Your task to perform on an android device: Go to the FlixBus App, tap on a search bar, and search for Buses available from "New york, NY" to "Los Angeles, CA", on August 16, 2023.
Image 0: 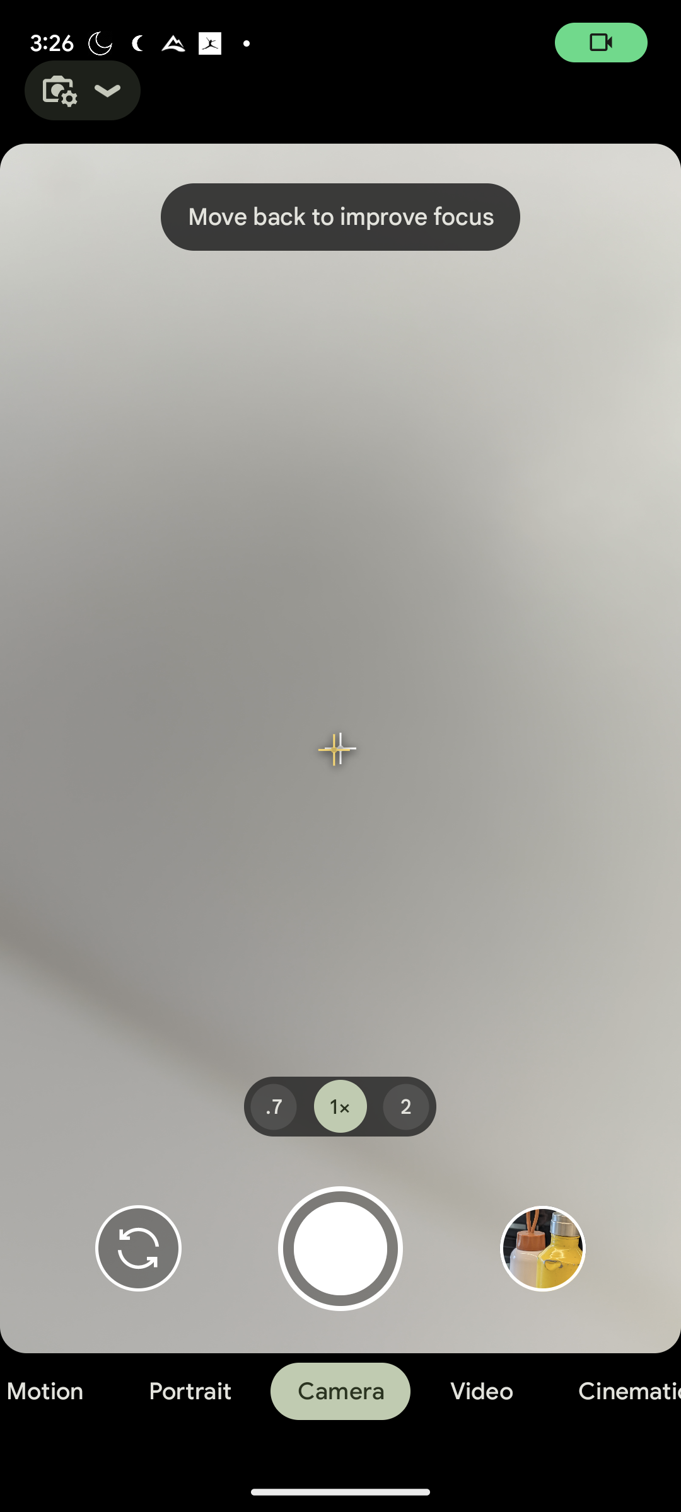
Open FlixBus app
Step 0: open app "FlixBus"
Image 1: 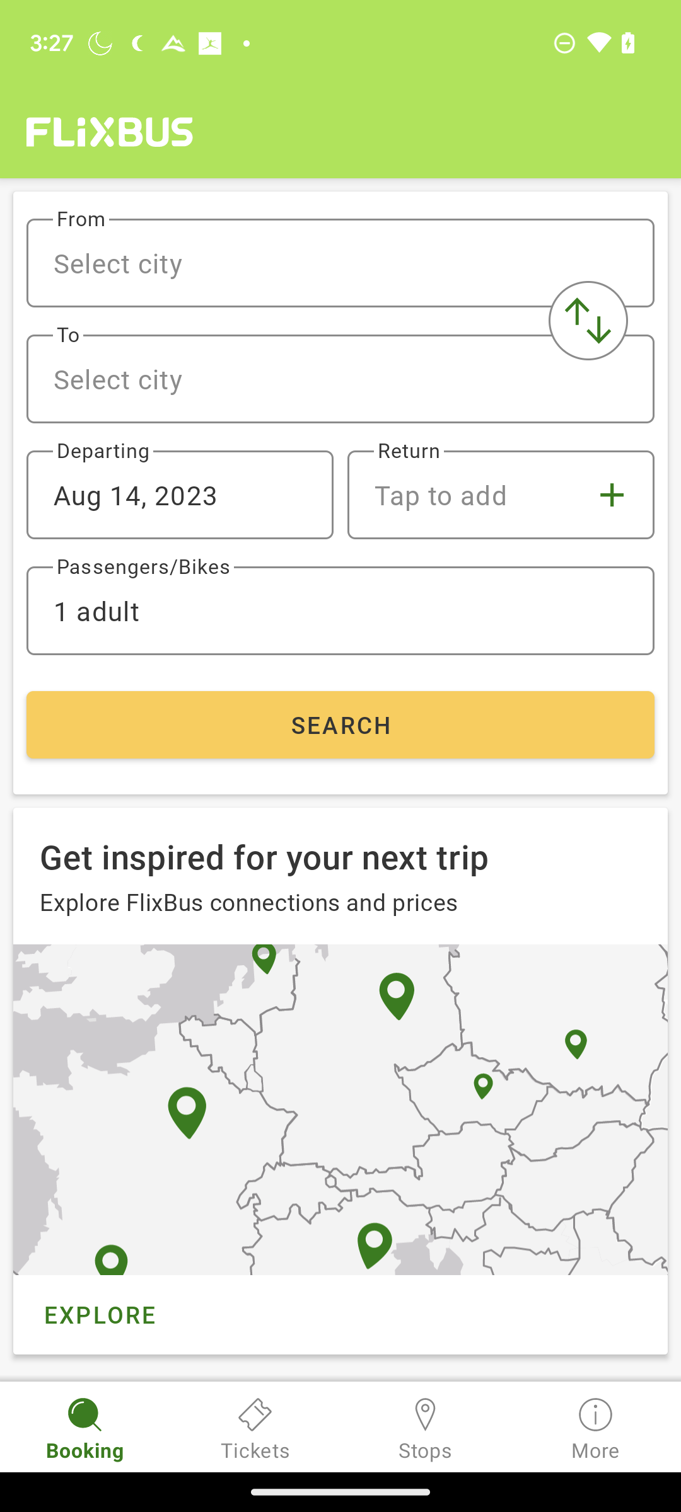
Click on Select city below the From option
Step 1: click (340, 263)
Image 2: 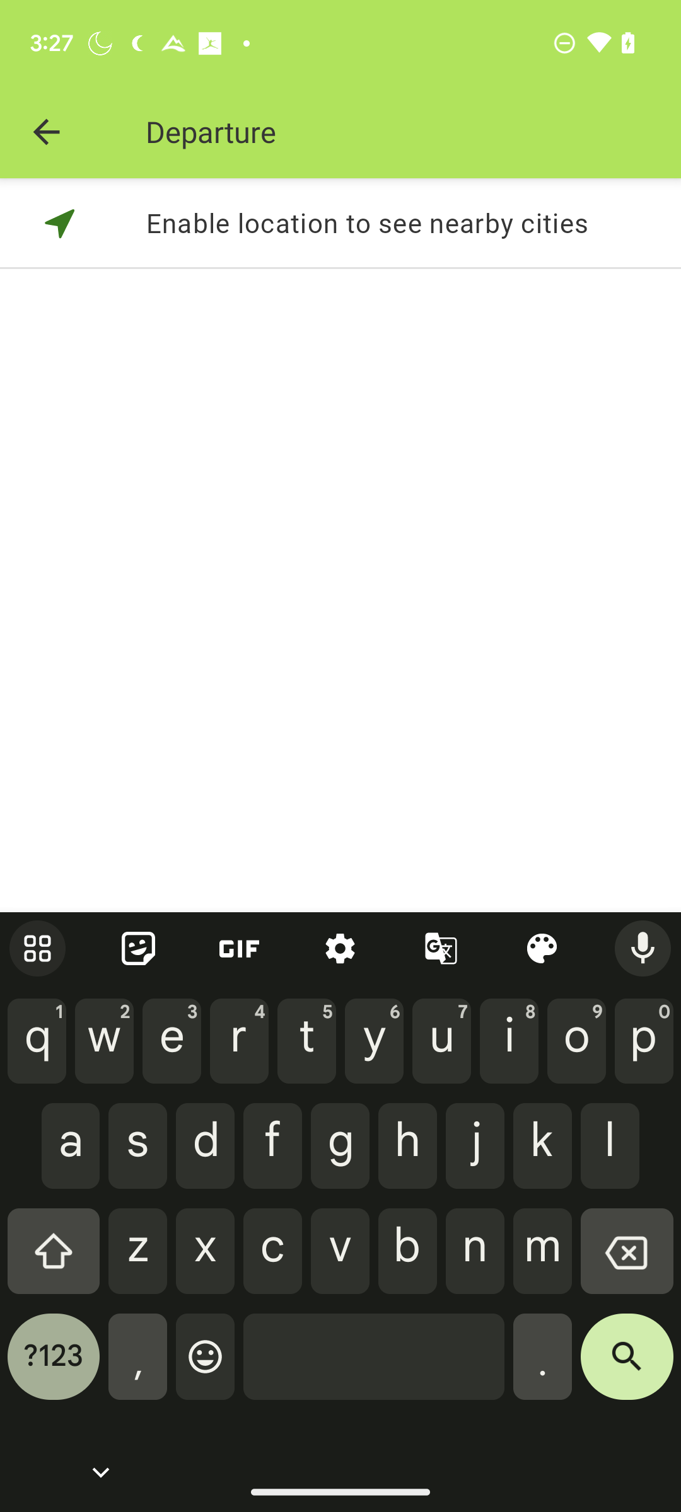
Type New york, NY
Step 2: type "New york, NY"
Image 3: 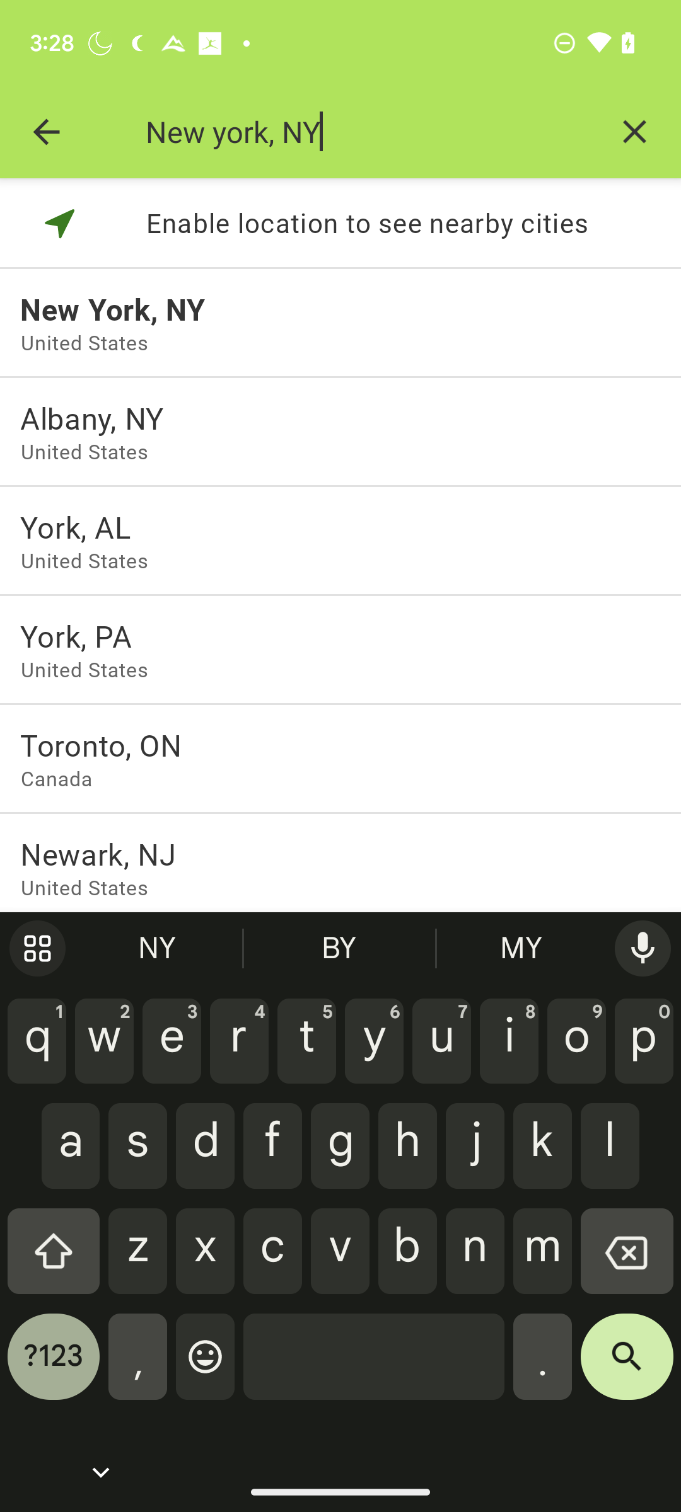
Click on New york, NY
Step 3: click (340, 309)
Image 4: 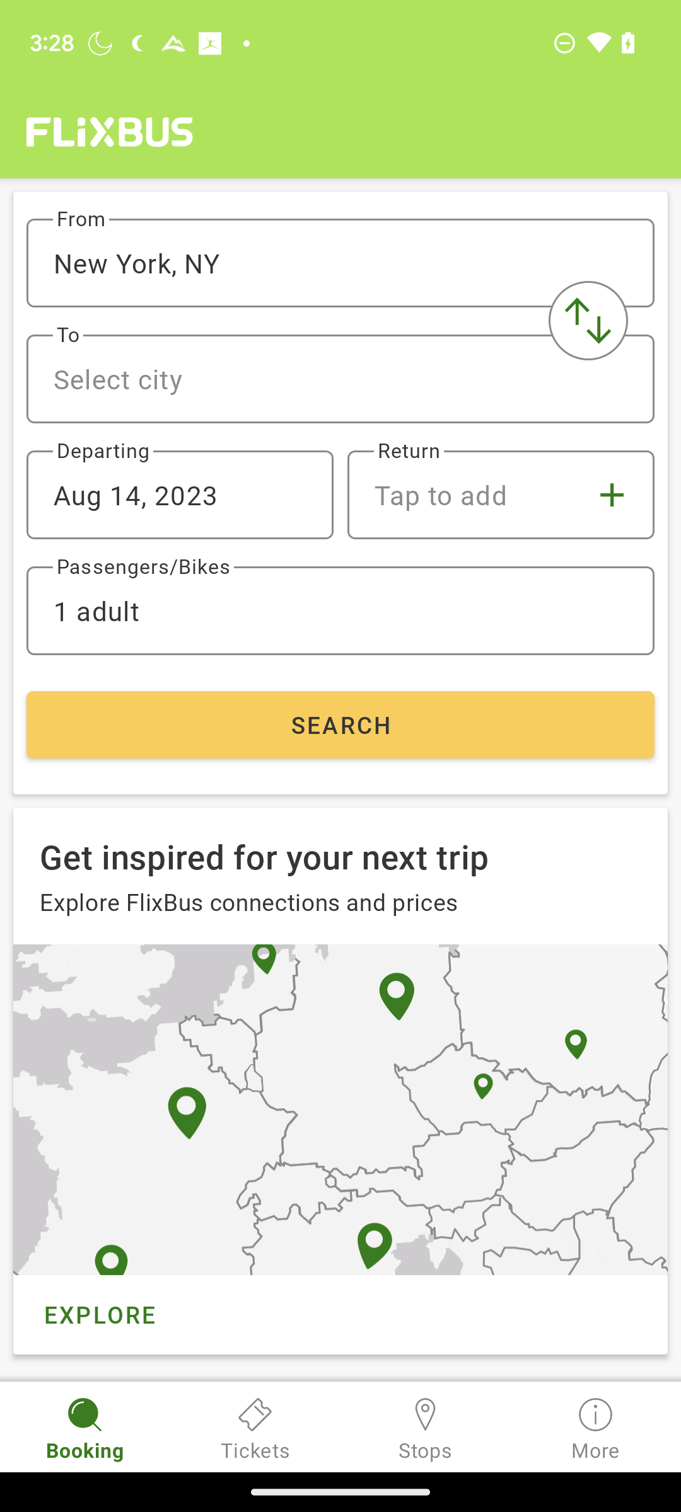
Click on Select City below the To option
Step 4: click (340, 379)
Image 5: 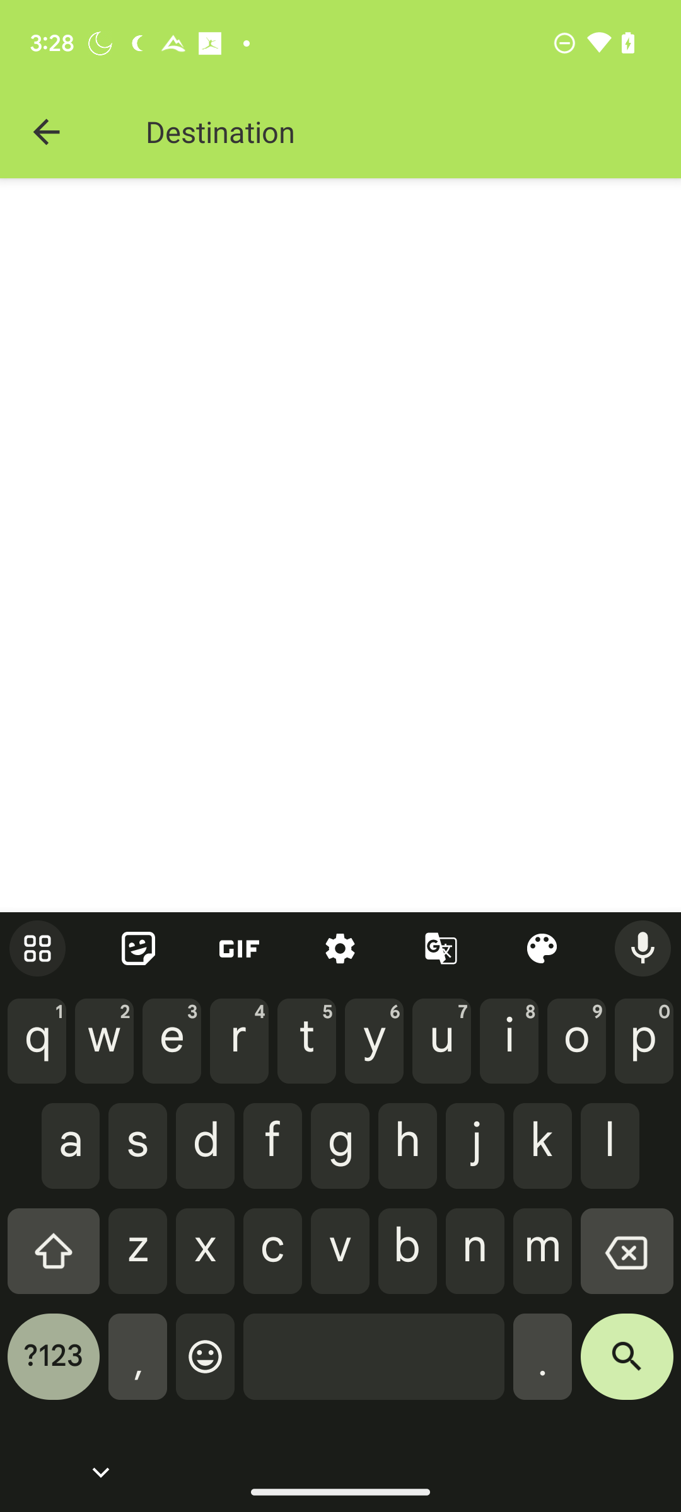
Type Los Angeles, CA
Step 5: type "Los Angeles, CA"
Image 6: 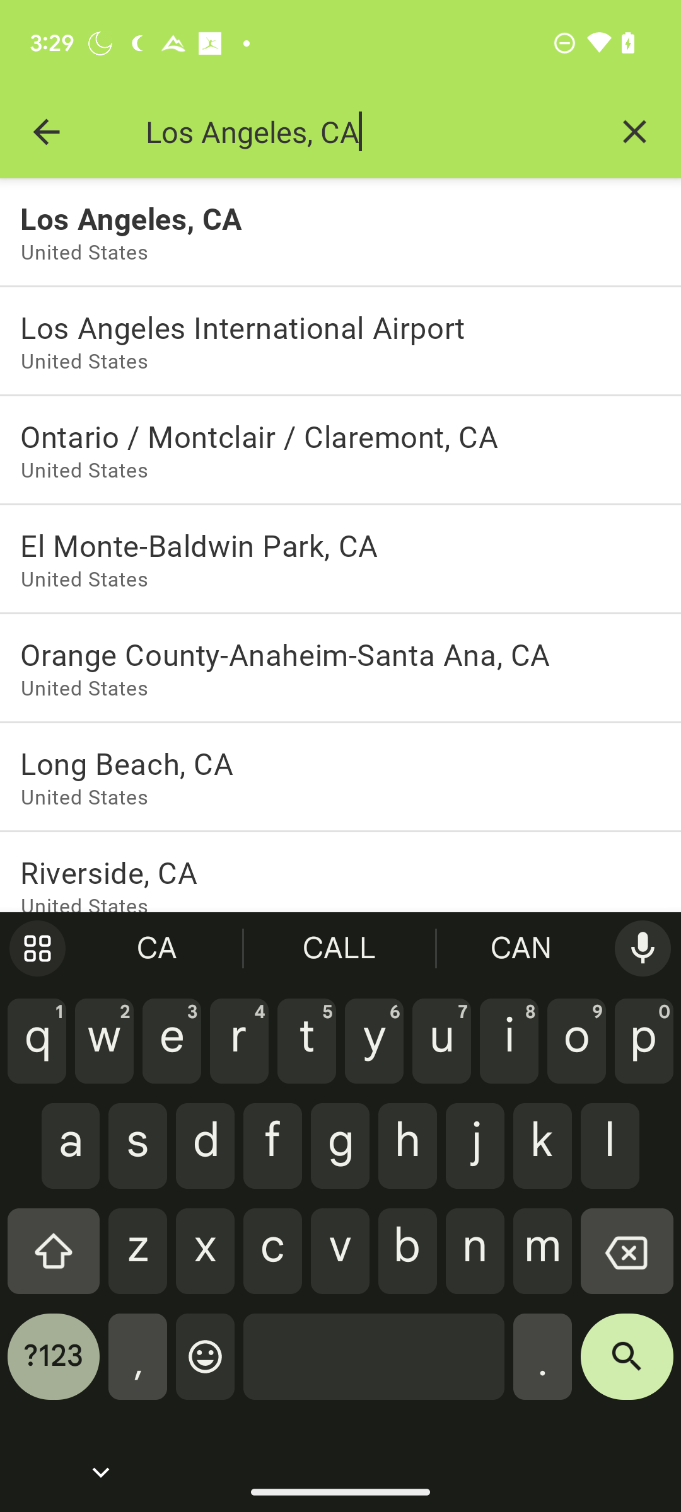
Click on Los Angeles, CA 
Step 6: click (340, 218)
Image 7: 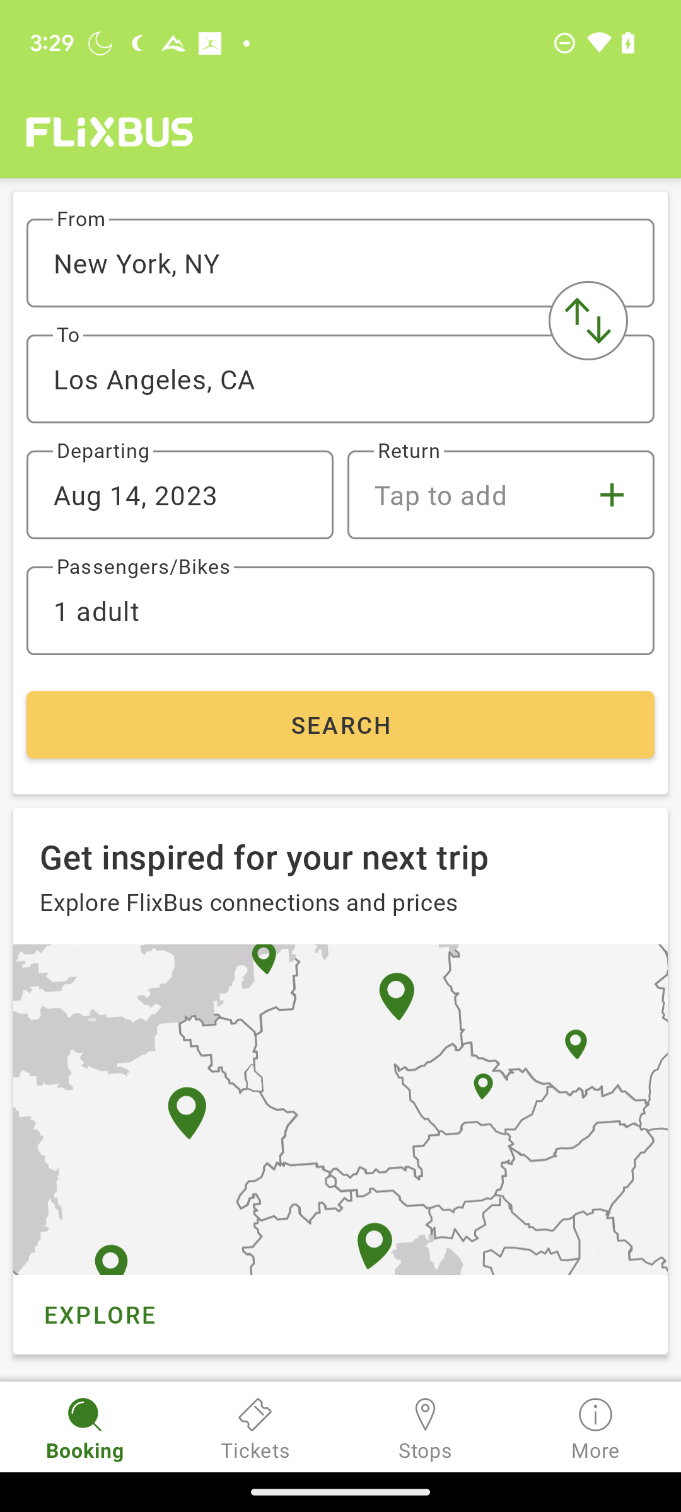
Click on Aug 14, 2023 below Departing option at the left side of the screen
Step 7: click (180, 495)
Image 8: 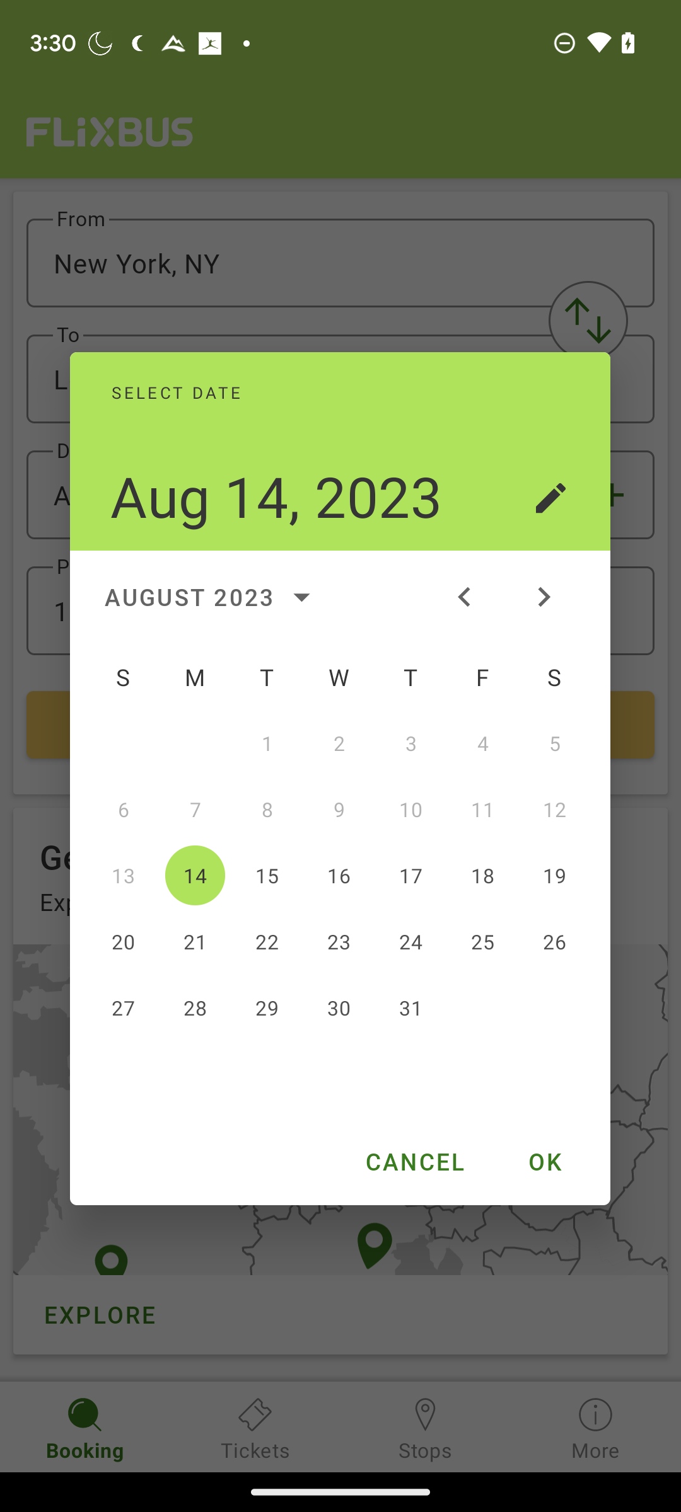
Click on 16 below 9
Step 8: click (339, 875)
Image 9: 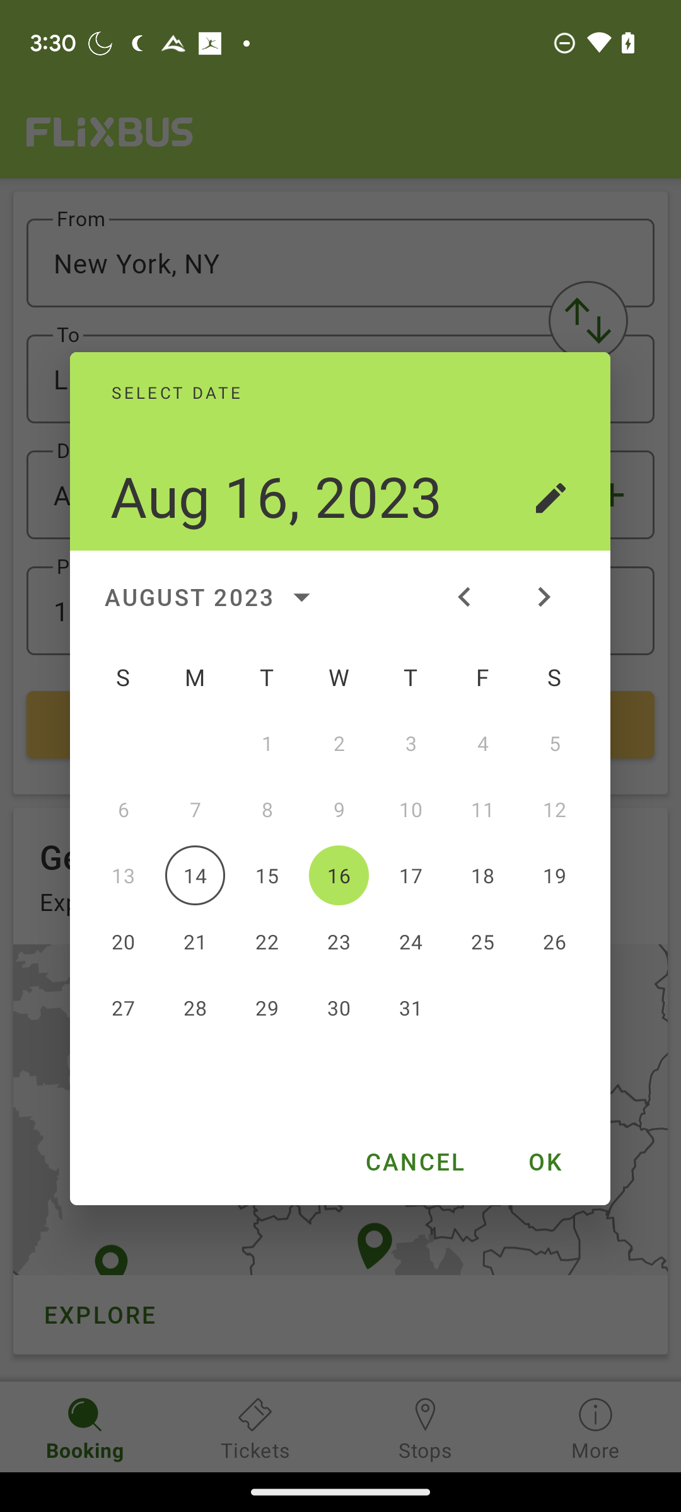
Click on OK option at the right side of the screen
Step 9: click (544, 1161)
Image 11: 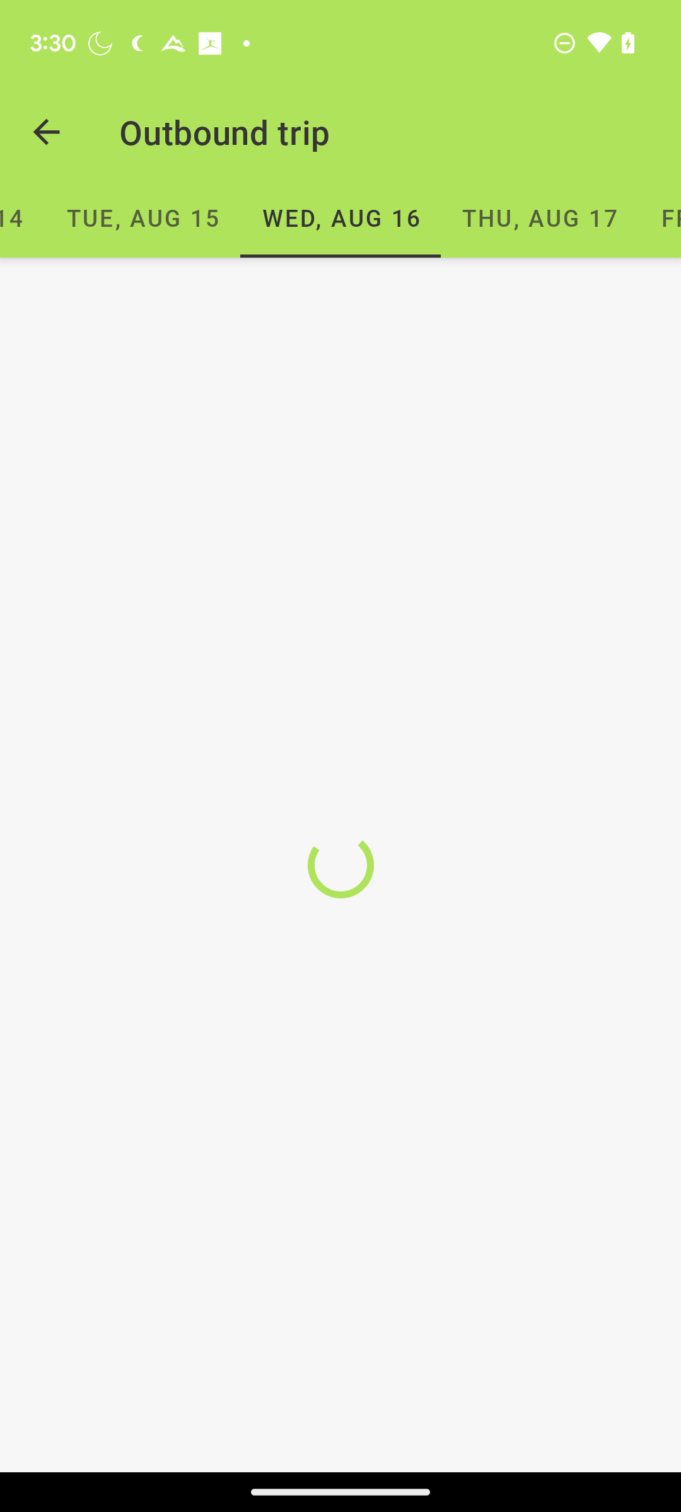
Click on SEARCH option 
Step 11: wait